Your task to perform on an android device: I'm currently examining how many client meetings were planned or held. Show me the reminders that are Active and Completed.
Image 0: 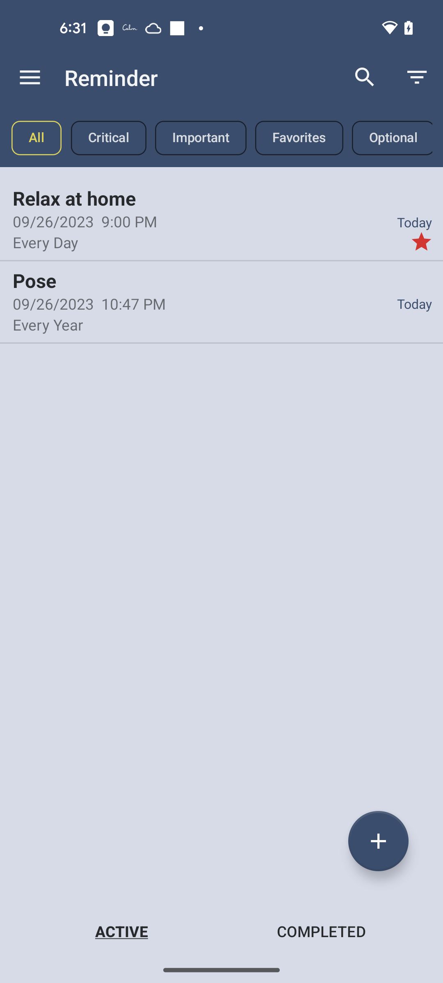
Click on the Completed tab at the bottom right of the screen
Step 0: click (321, 931)